Your task to perform on an android device: Shop for shoes with the Skechers brand filter in the Tata Cliq app.
Image 0: 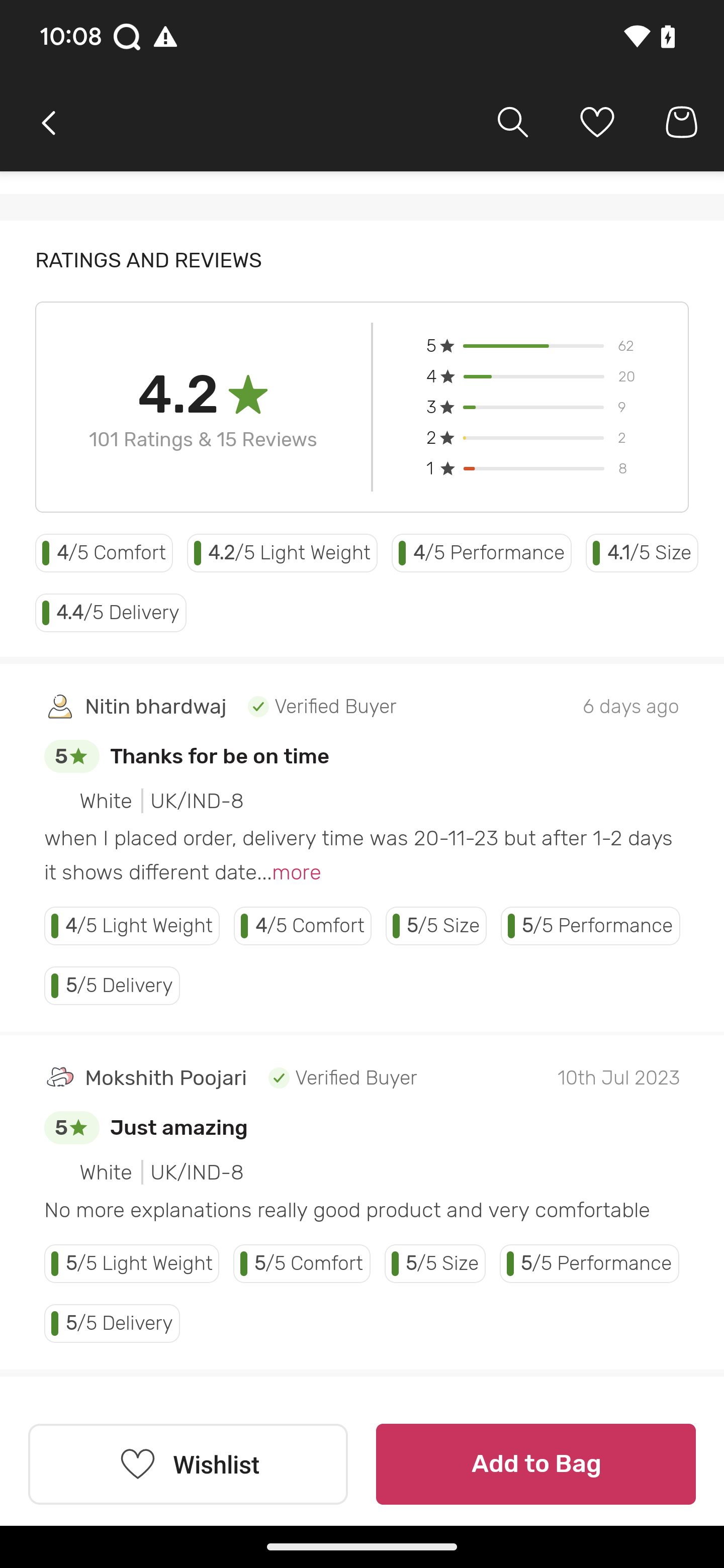
Go back to the previous page
Step 0: press back button
Image 1: 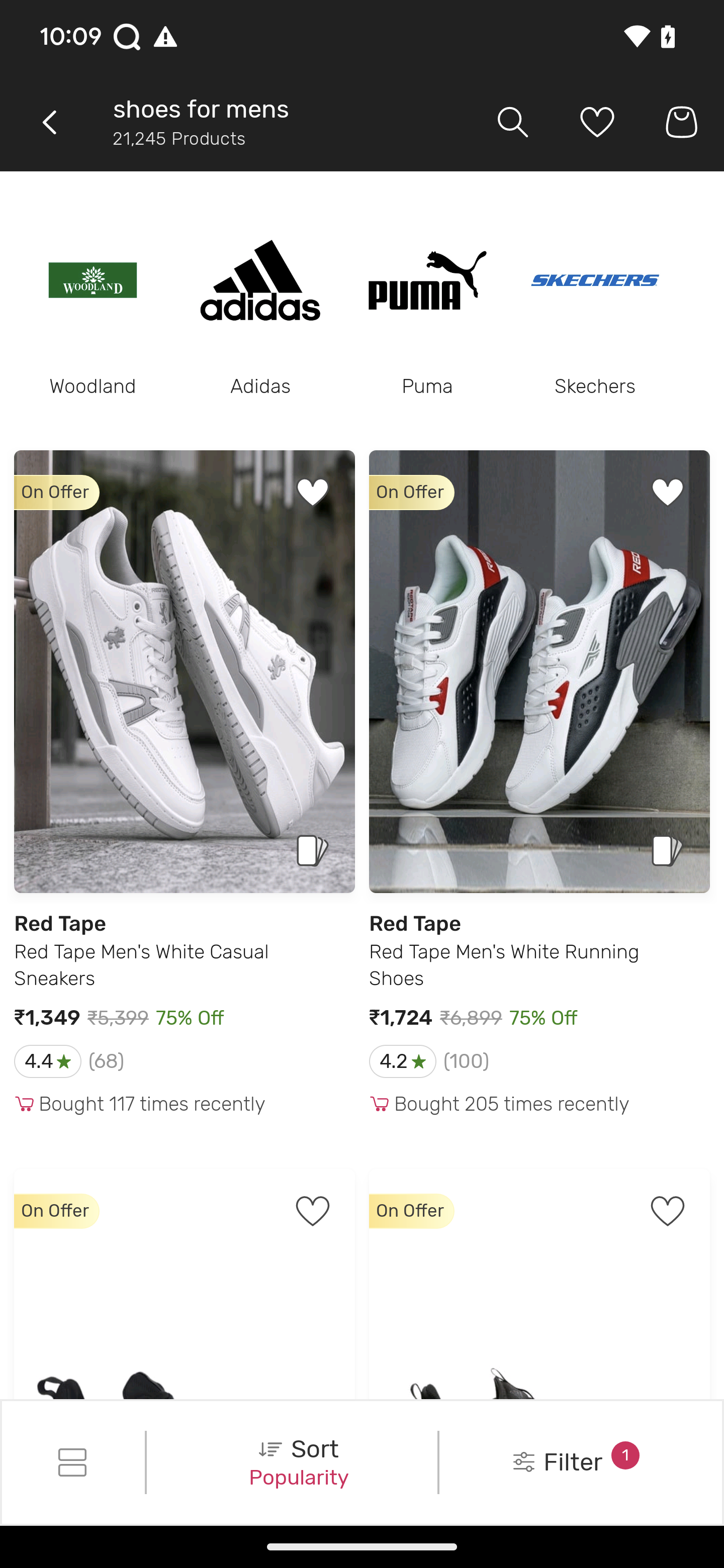
Click on the filter button at the bottom right of the screen
Step 1: click (615, 1468)
Image 2: 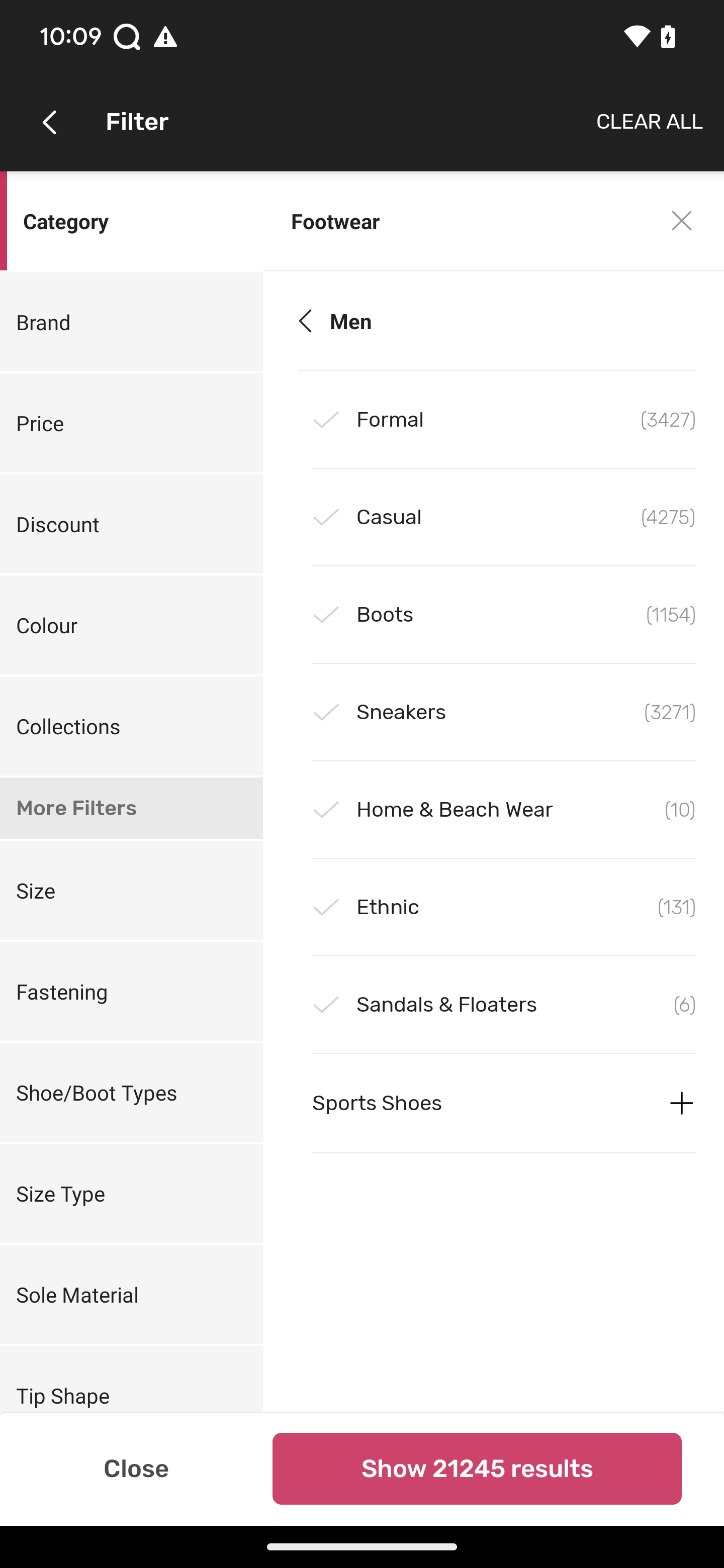
Click on the Brand option
Step 2: click (39, 322)
Image 3: 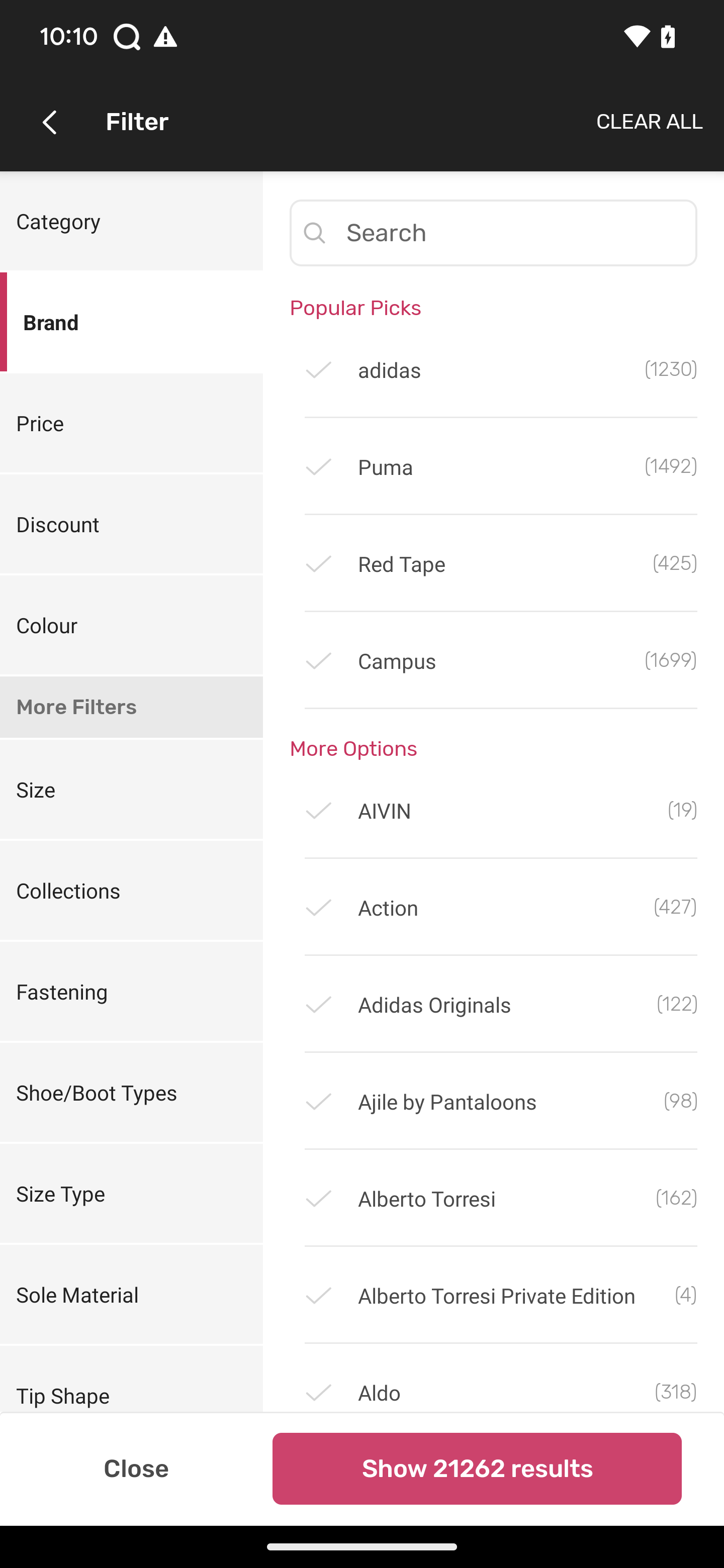
Swipe up on the screen to view products
Step 3: scroll down
Image 4: 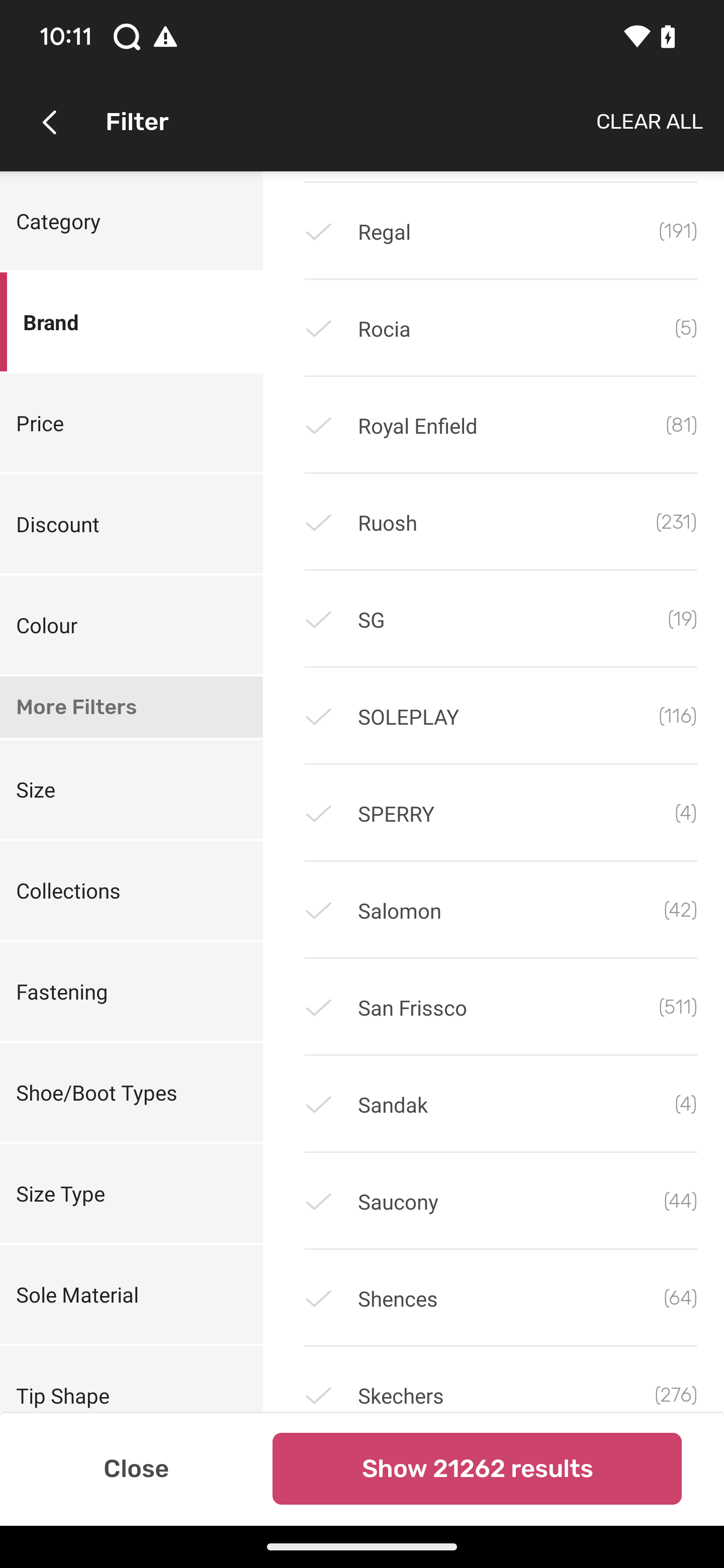
Swipe up on the screen to view products
Step 4: scroll down
Image 5: 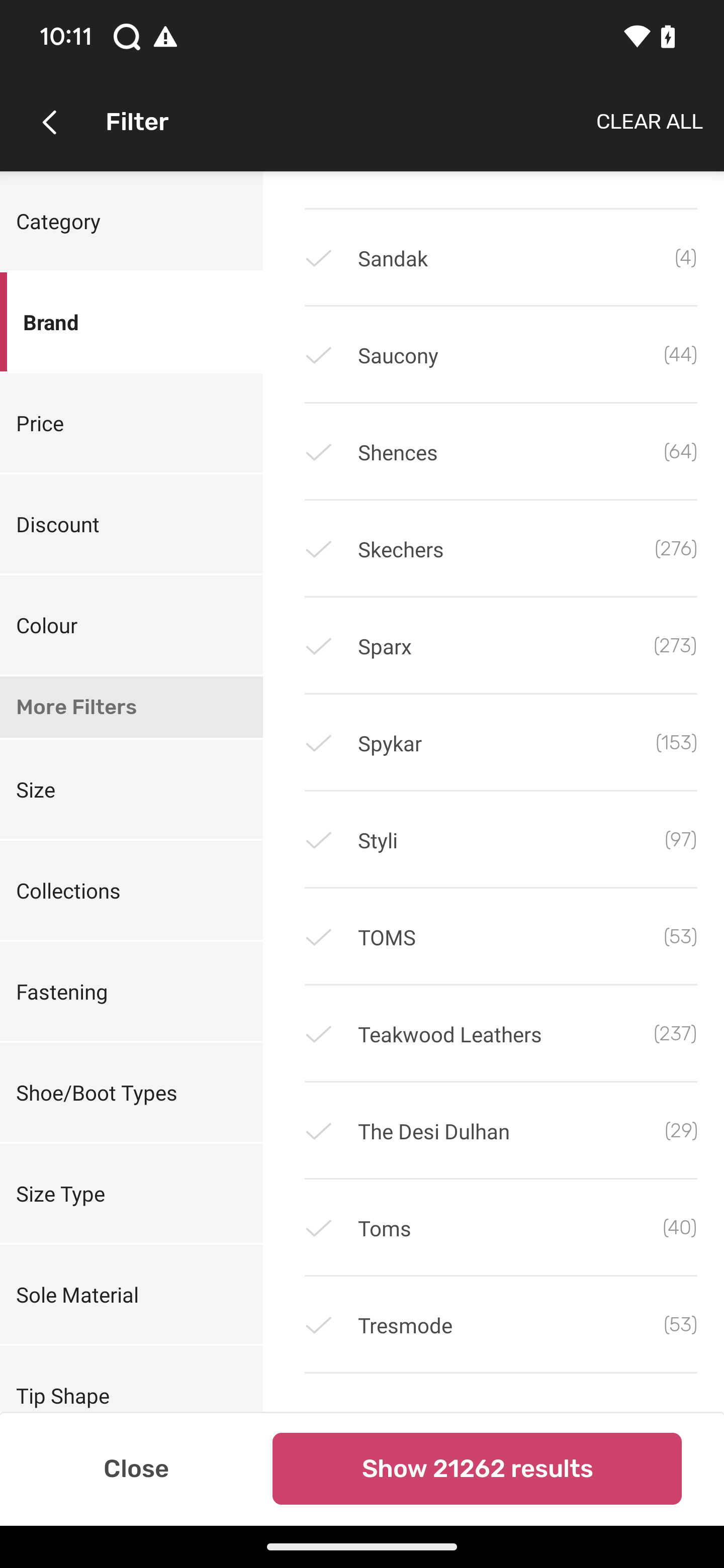
Click on the skechers
Step 5: click (396, 549)
Image 6: 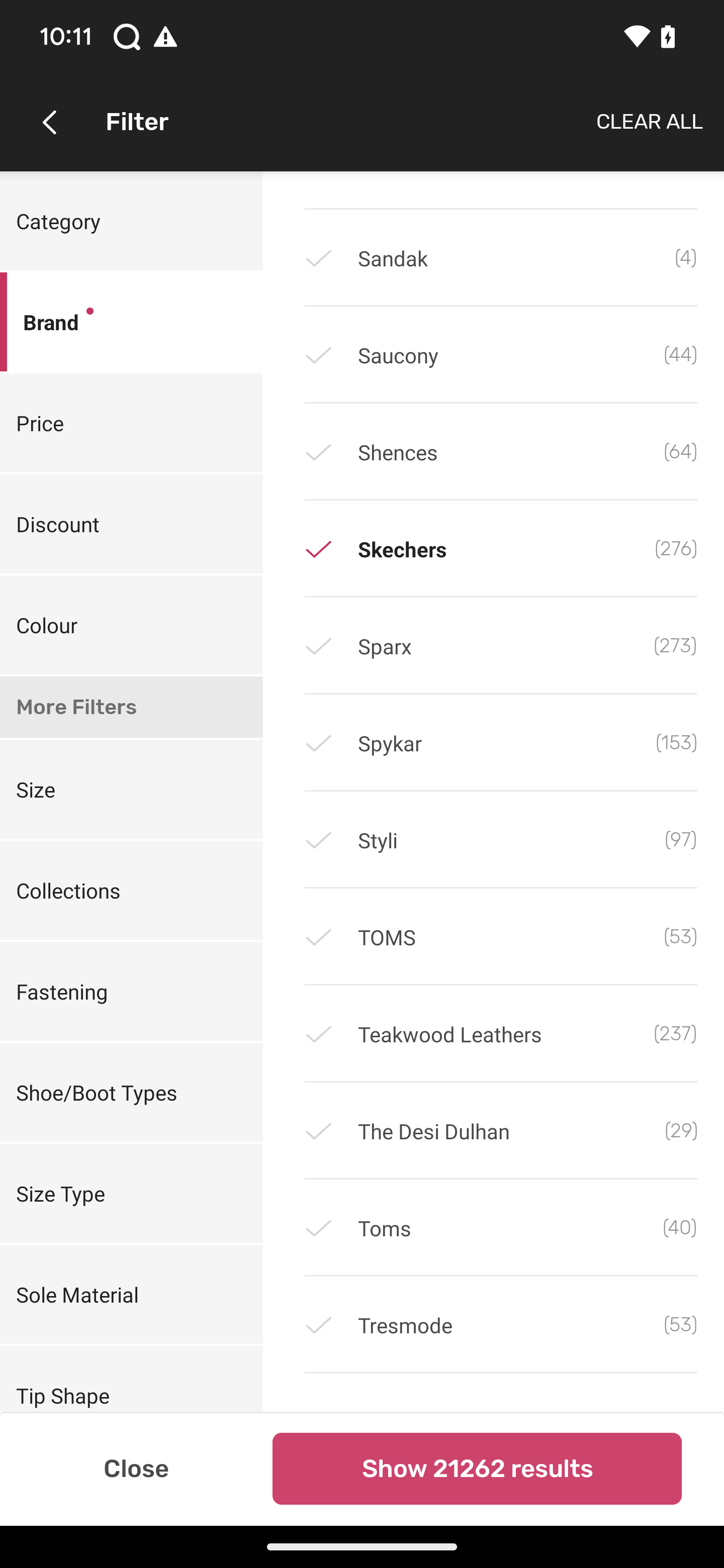
Click on the show button
Step 6: click (477, 1468)